Your task to perform on an android device: I have purchased a Raymond Black shirt from Flipkart, but it does not fit in the size of my husband, so I want to return it, so I will contact the customer support of the Flipkart app and ask them "How can I return my order?".
Image 1: 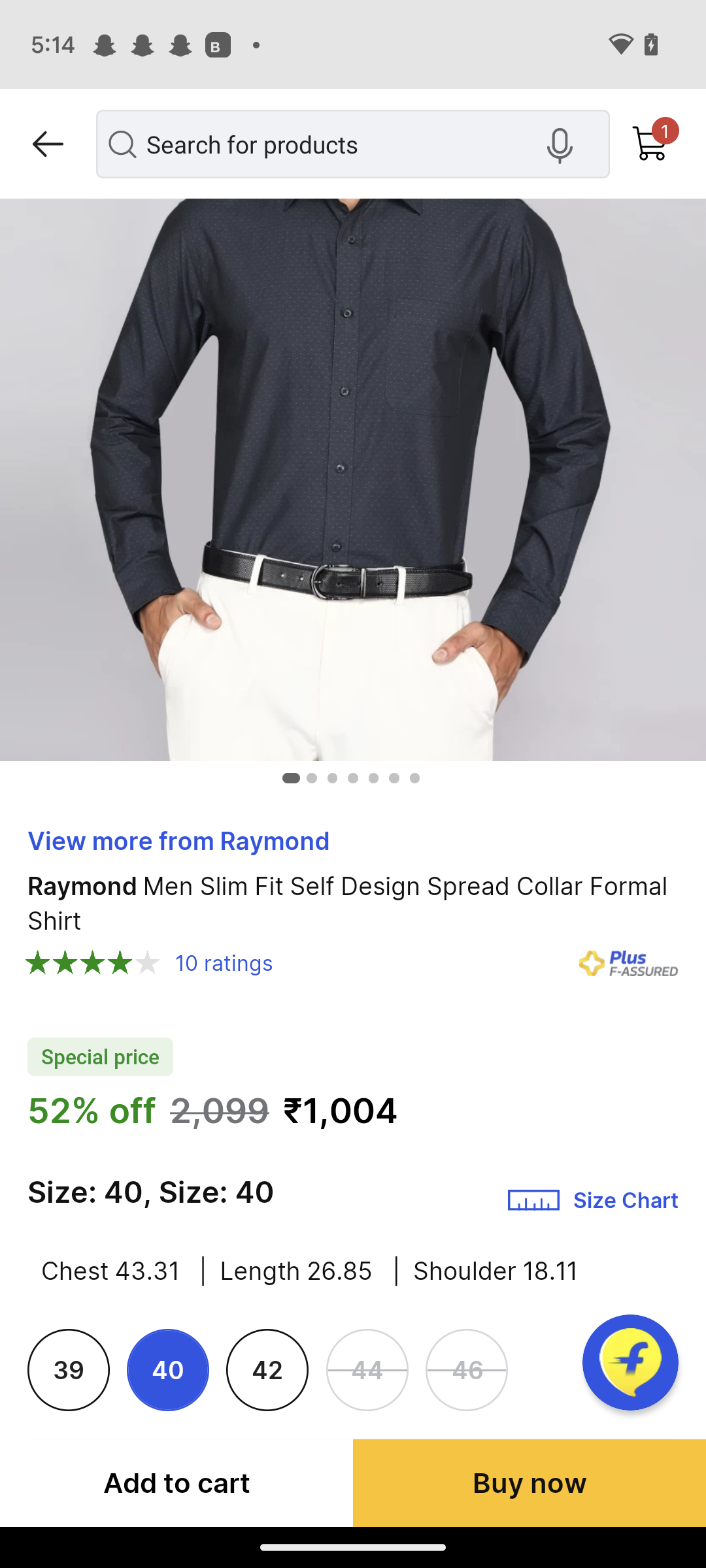
Go back to the previous page.
Step 1: press back button
Image 2: 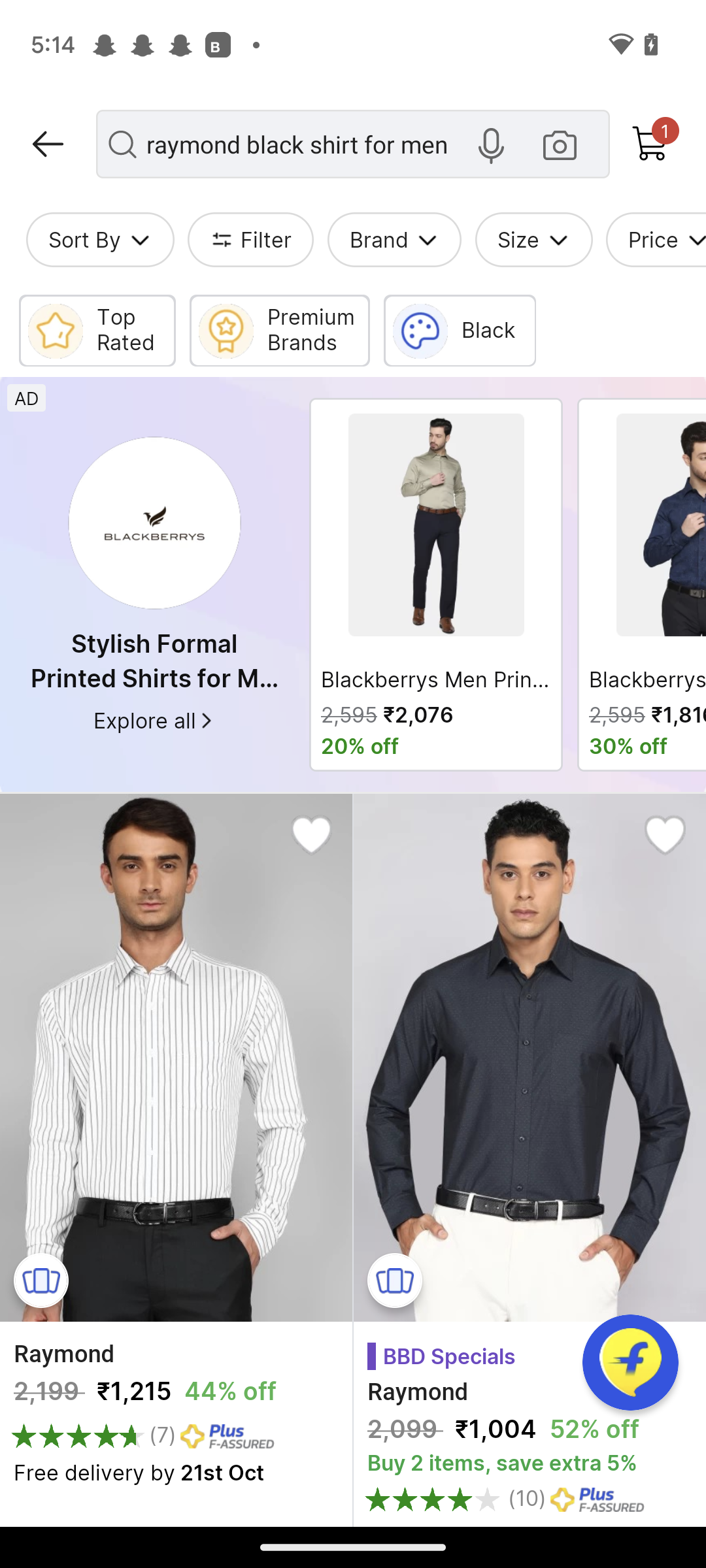
Go back to the previous page.
Step 2: press back button
Image 4: 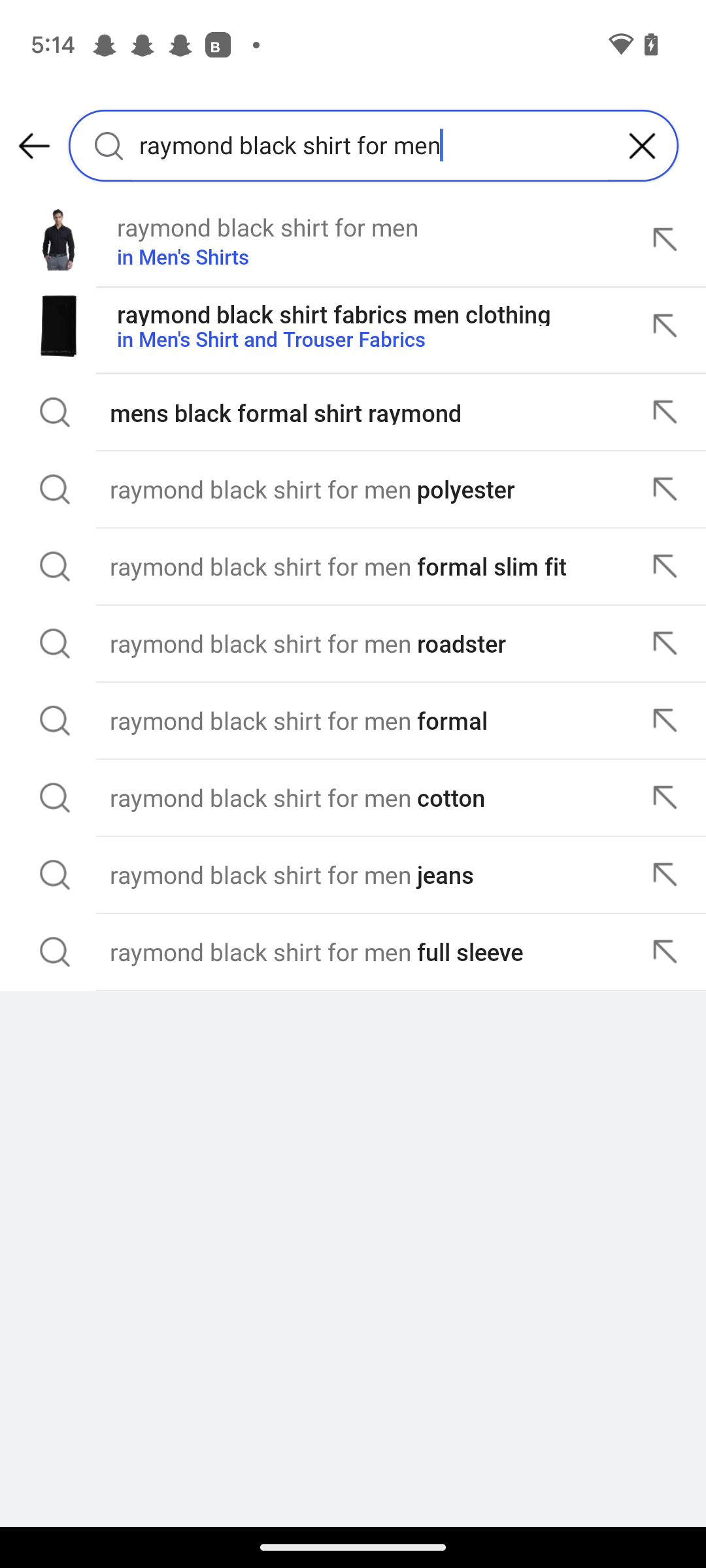
Go back to the previous page.
Step 4: press back button
Image 5: 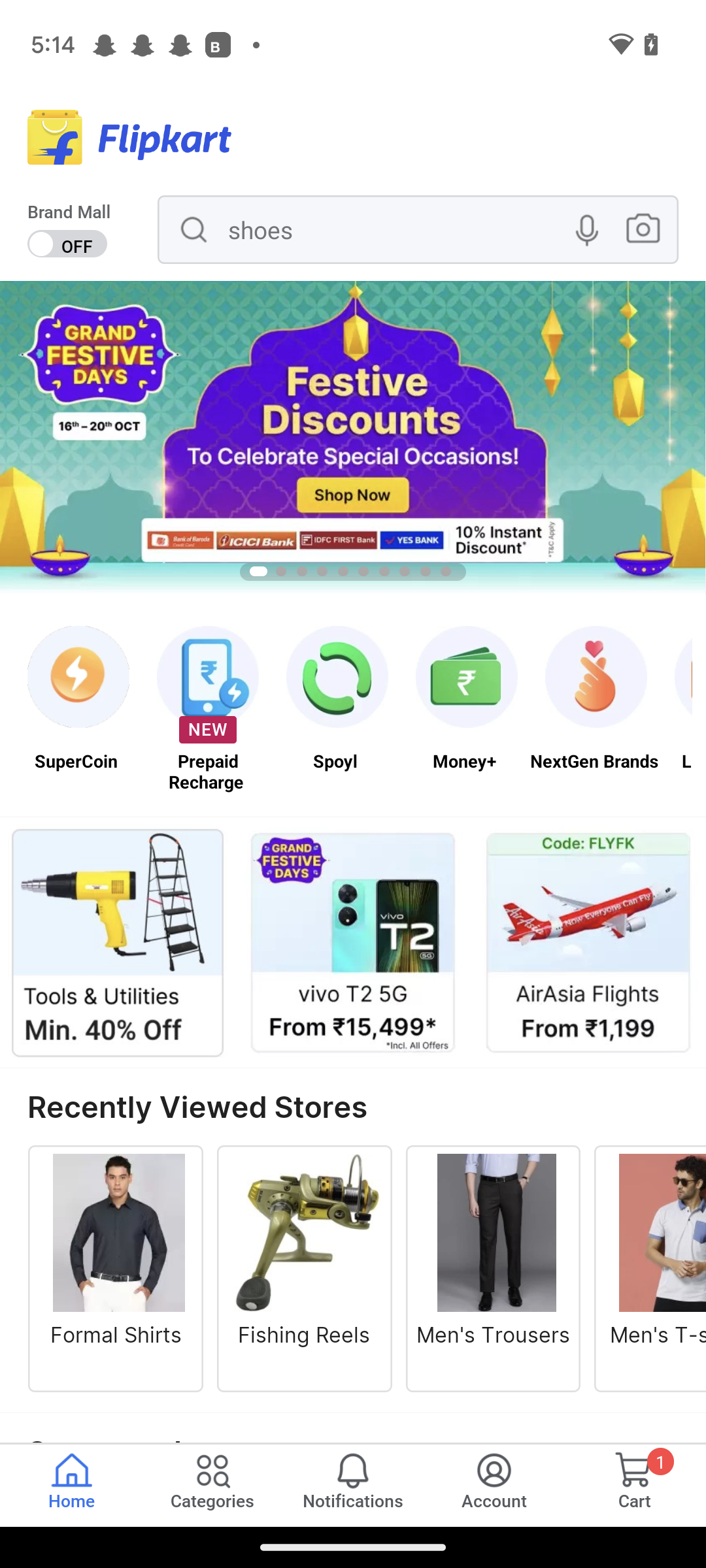
Click on the "Account" tab at the bottom.
Step 5: click (494, 1470)
Image 6: 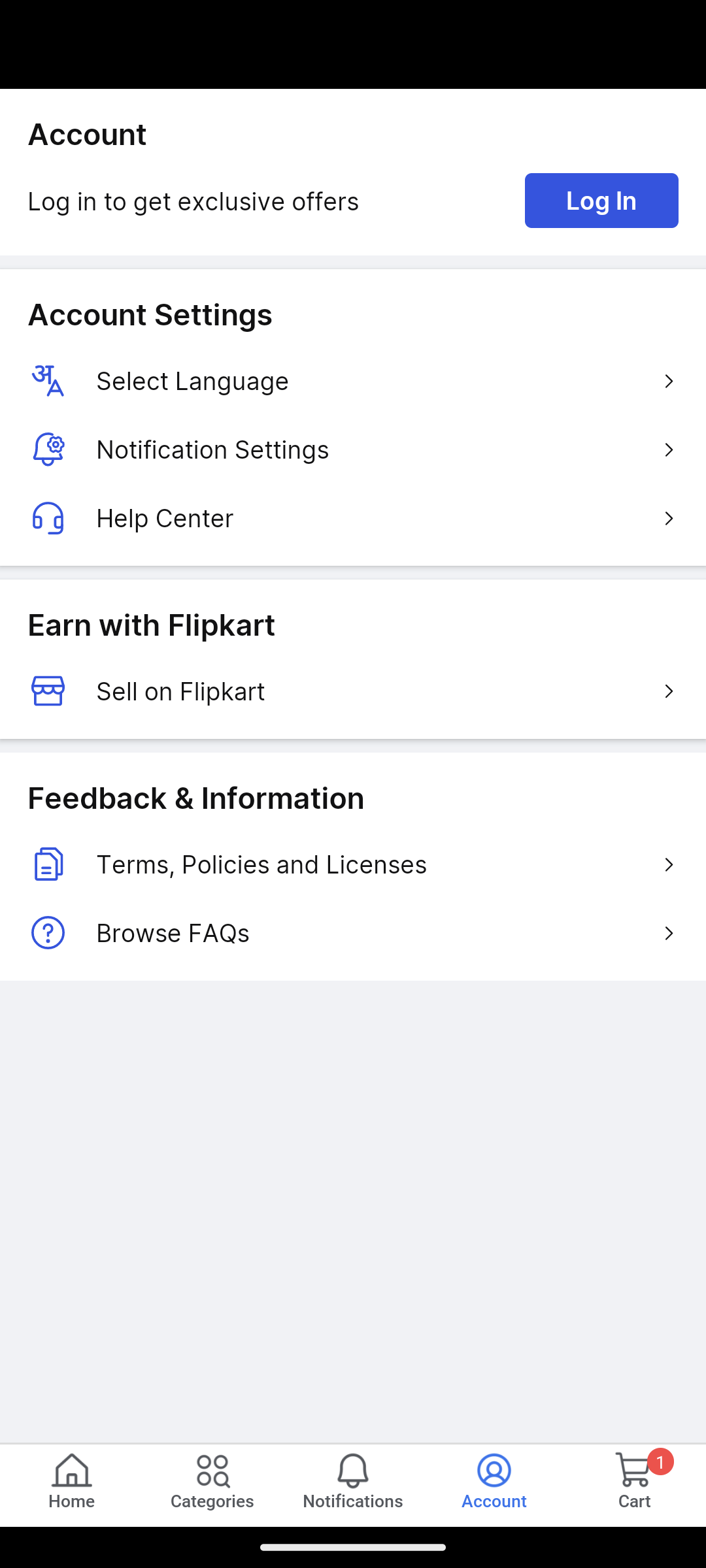
Click on the Tab "Help Center".
Step 6: click (377, 517)
Image 7: 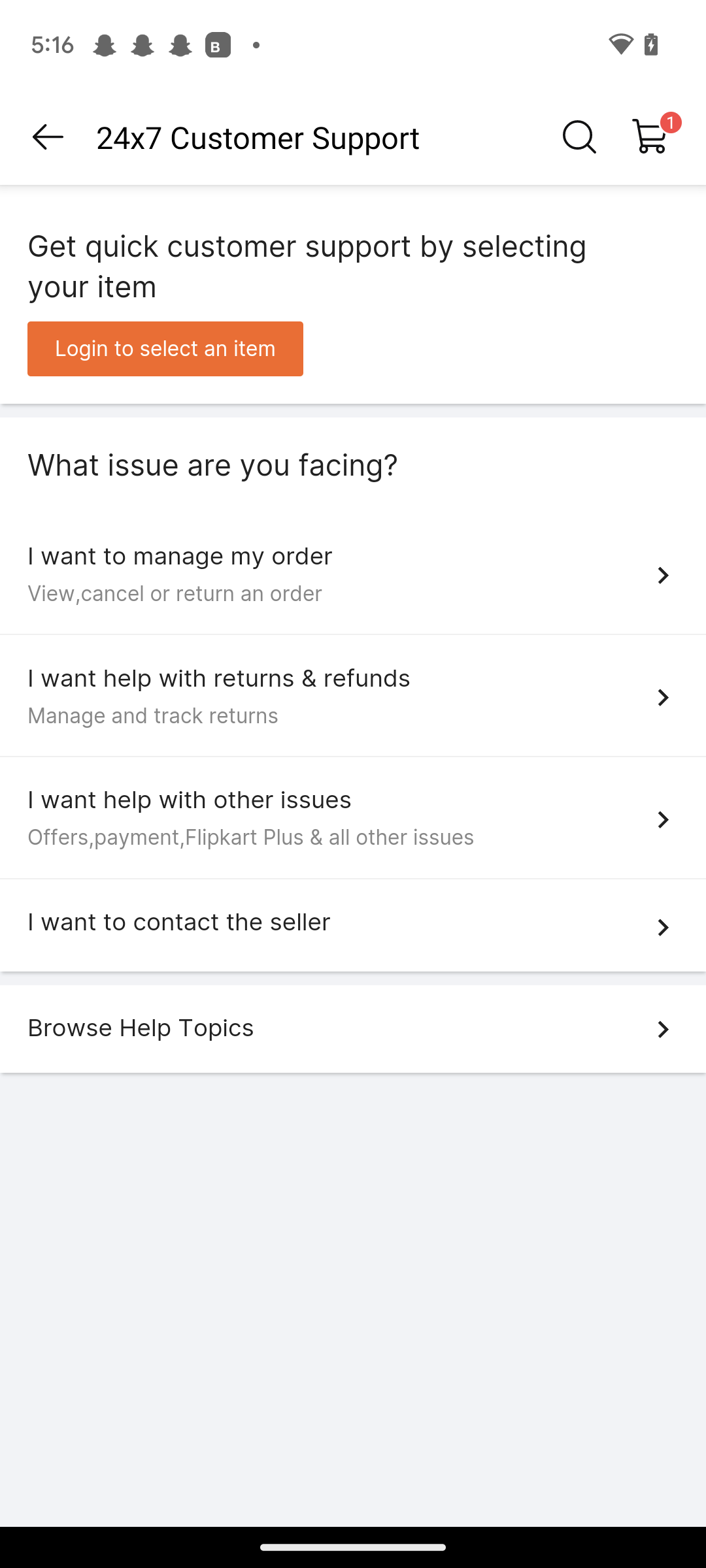
Click on the tab " I want help with Return& refunds"
Step 7: click (219, 678)
Image 8: 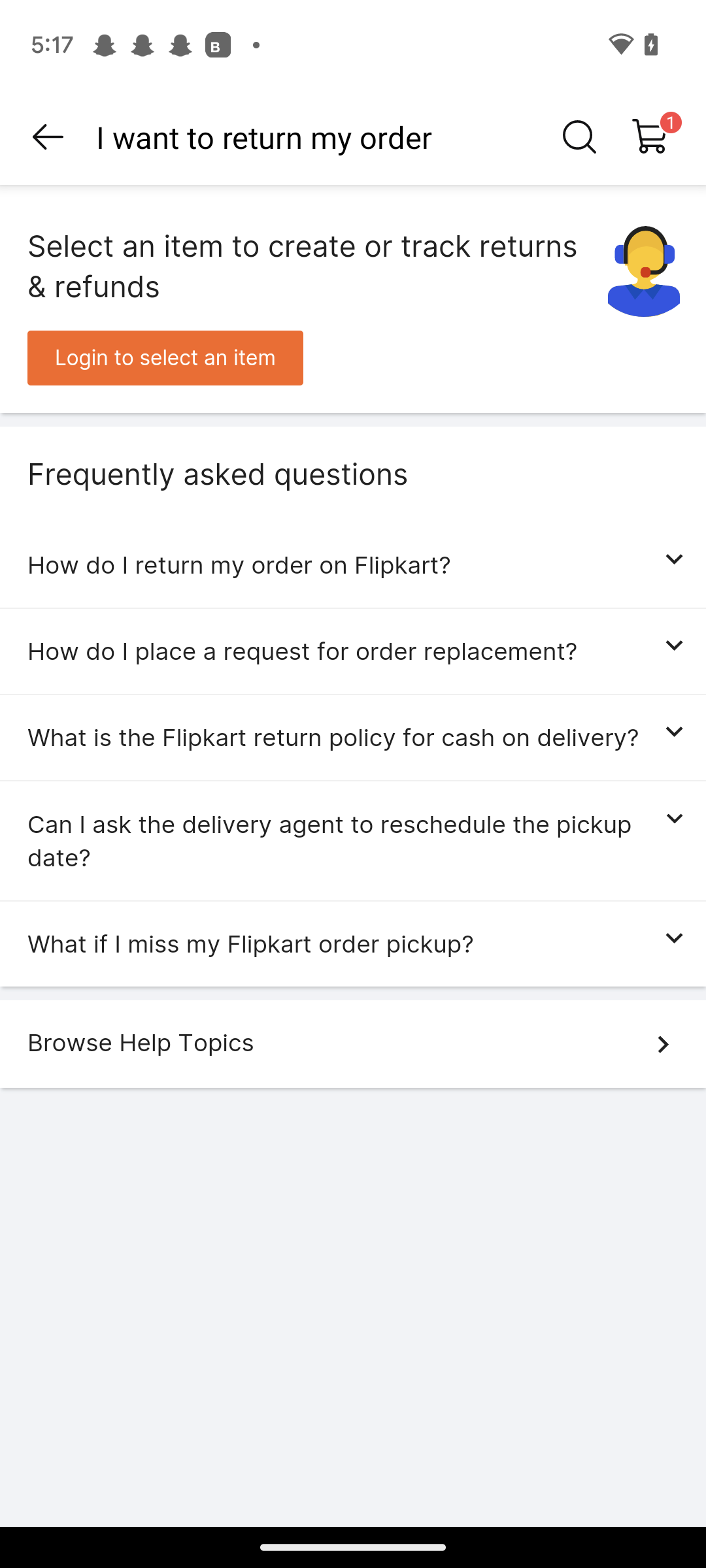
Click on the tab "How do I return my order on Flipkart".
Step 8: click (239, 564)